Your task to perform on an android device: Search for a winter jacket and view product details on the eBay app.
Image 0: 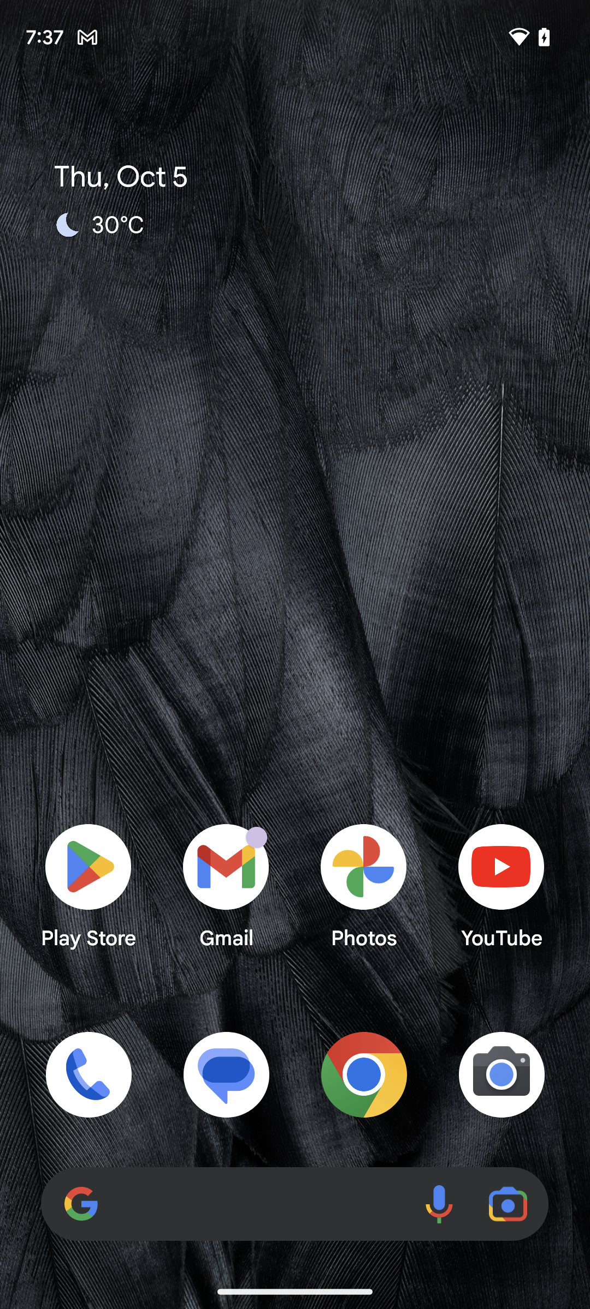
Open the eBay app.
Step 0: open app "eBay"
Image 1: 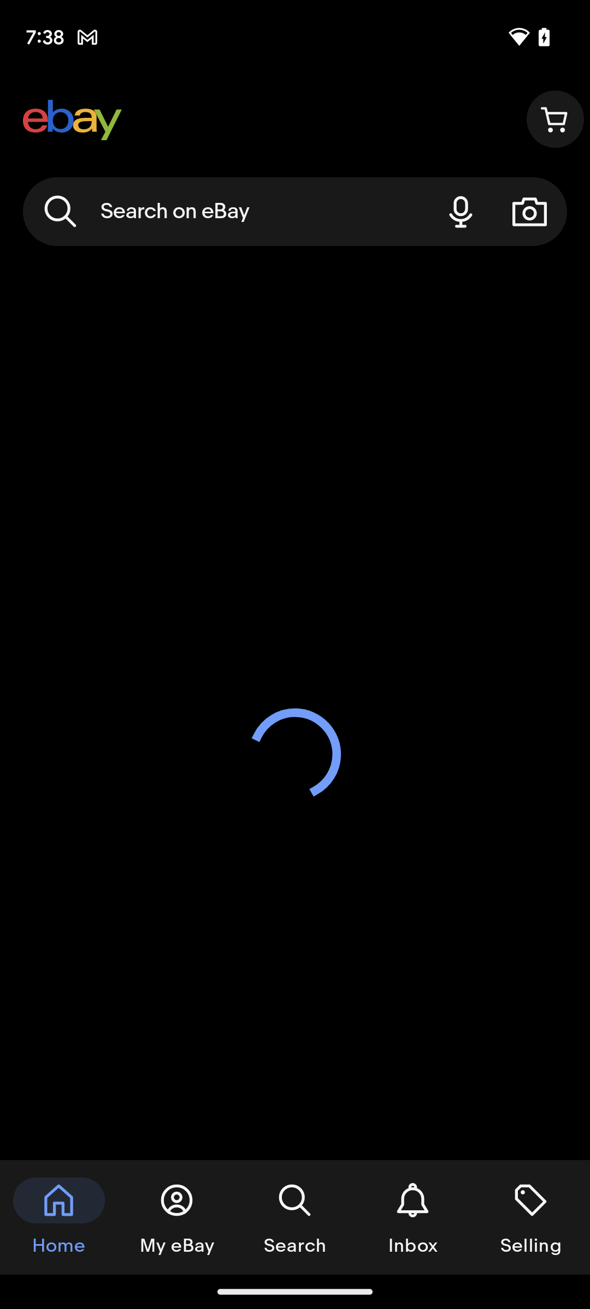
Open the eBay app.
Step 1: wait
Image 2: 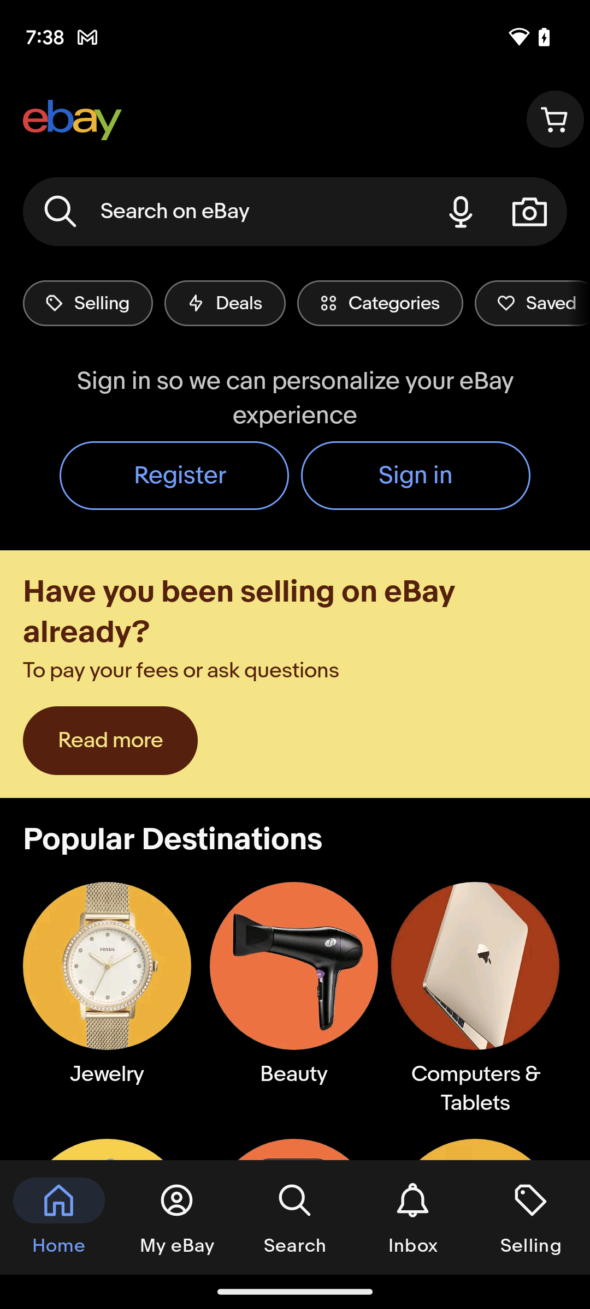
Tap on the search bar present on the screen.
Step 2: click (226, 212)
Image 3: 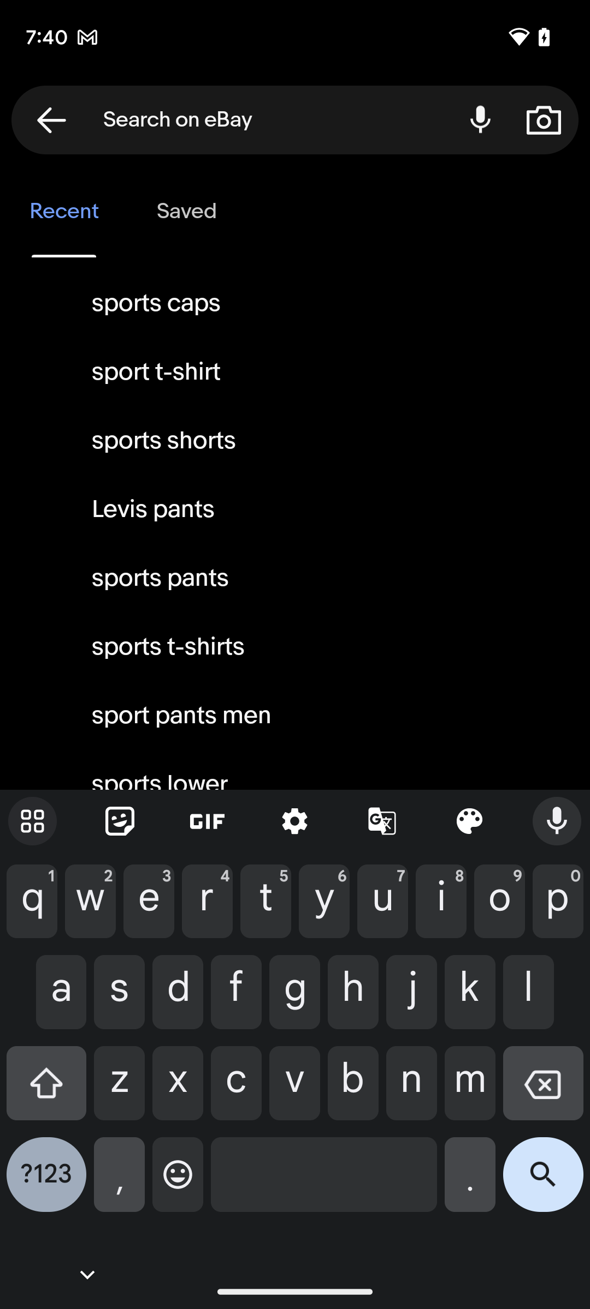
Search for repetto shoes.
Step 3: type "Repetto shoes for men"
Image 4: 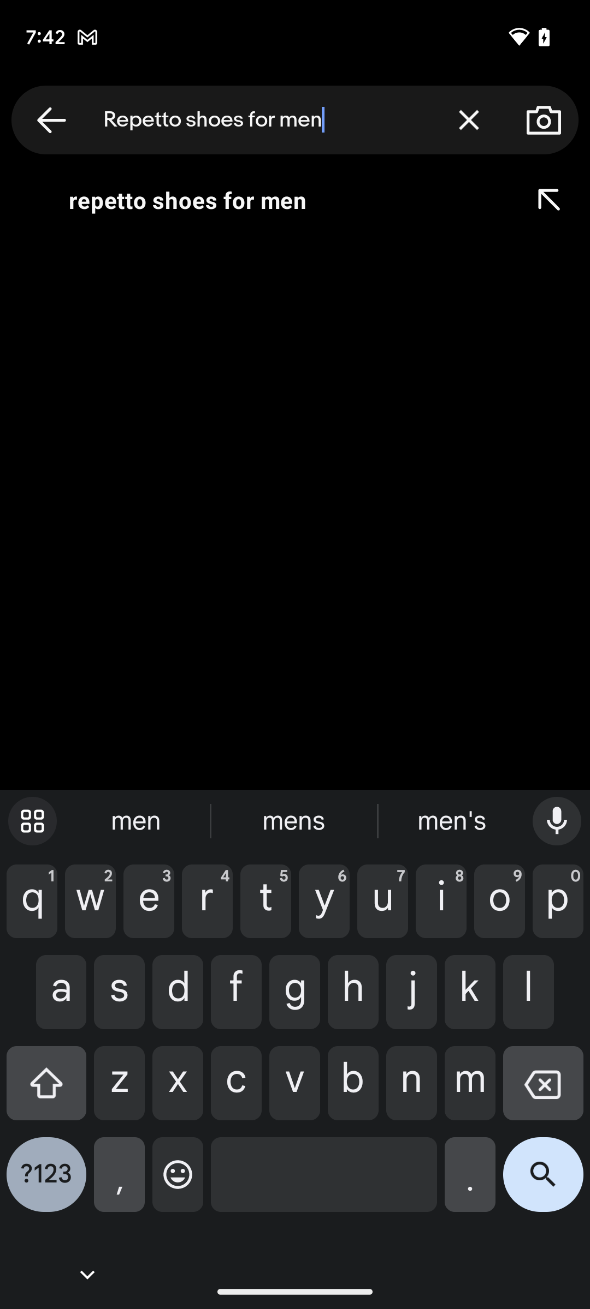
Tap on the search icon at the bottom of the screen.
Step 4: click (543, 1183)